Your task to perform on an android device: Search for the "Dancing Monkey Toy for an infant" baby on the Yalla toys app.
Image 0: 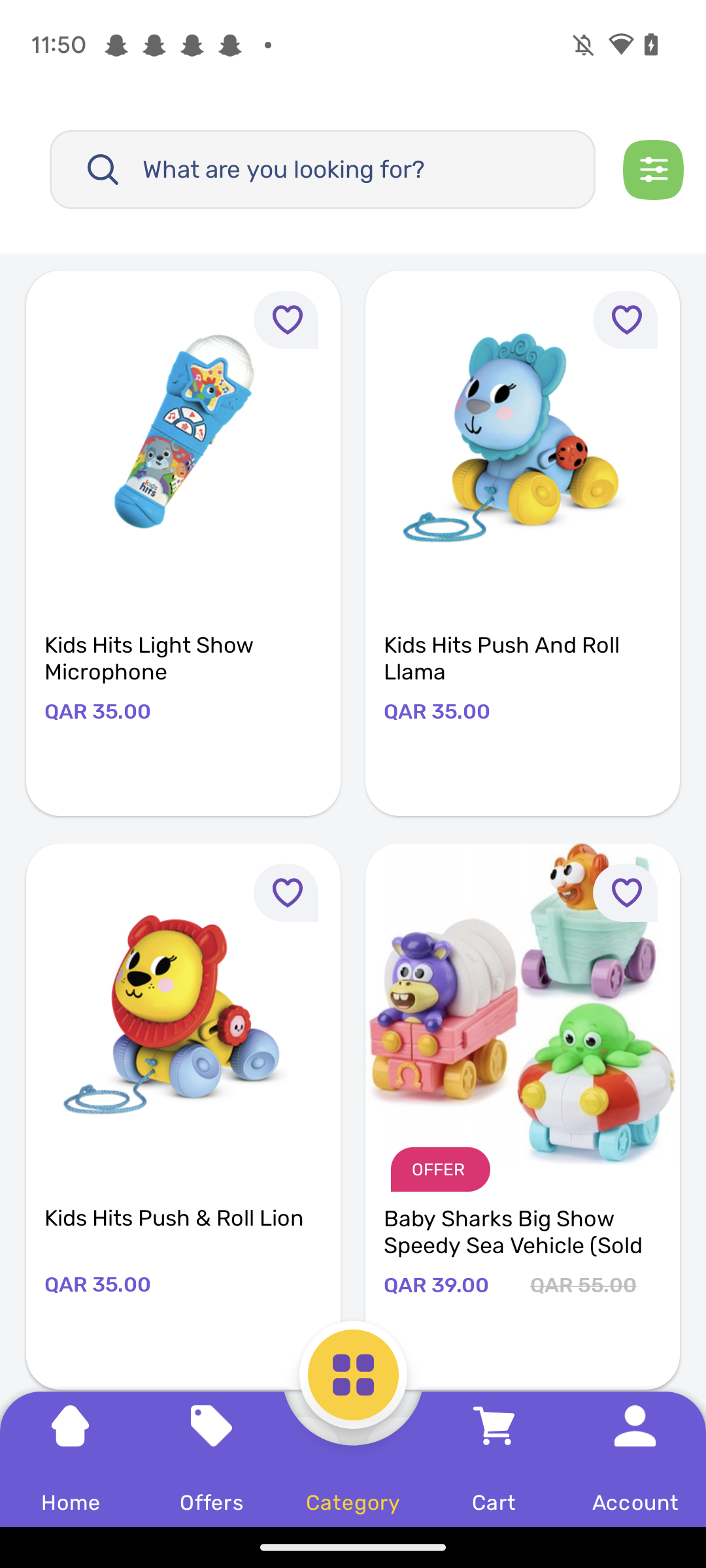
Click on the search box at the top.
Step 0: click (356, 169)
Image 1: 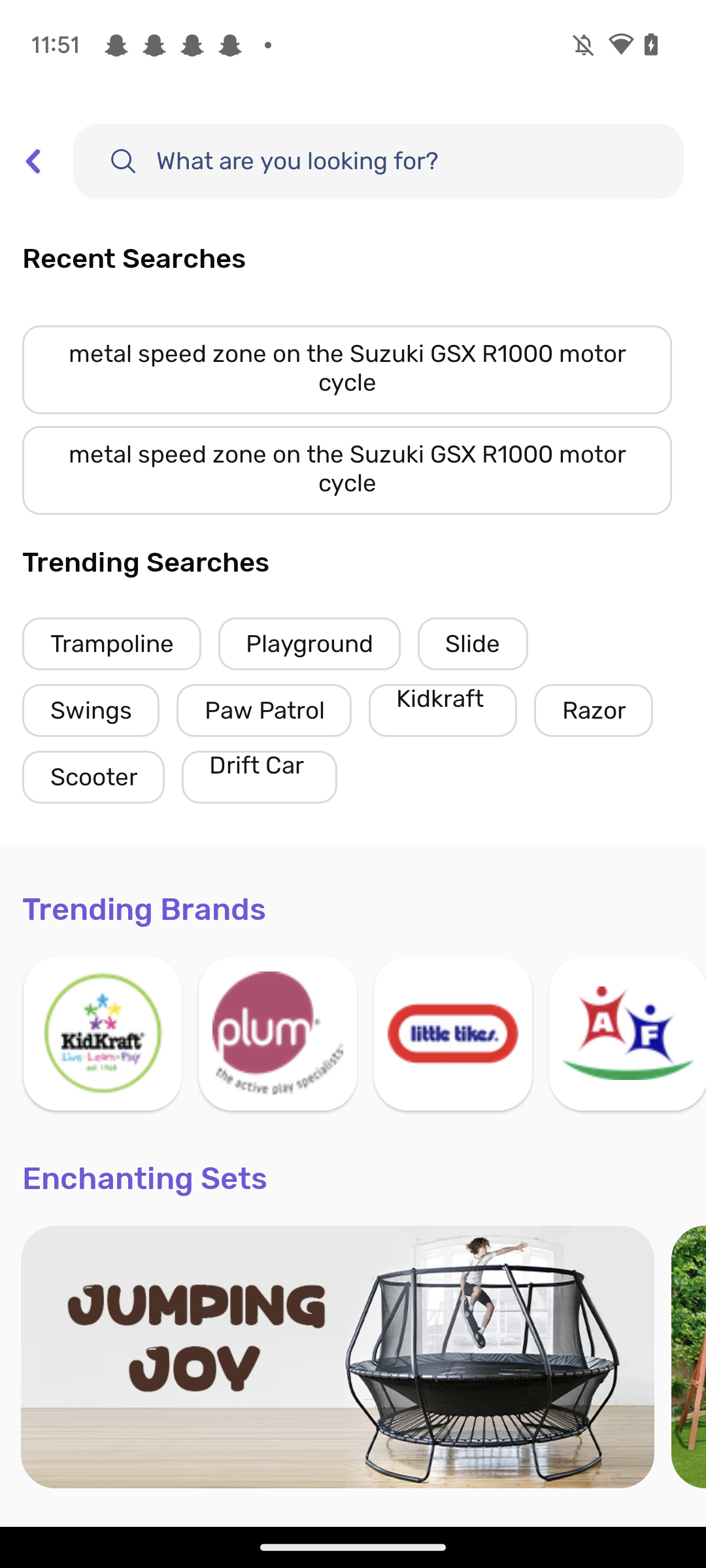
Click on the search box at the top.
Step 1: click (378, 161)
Image 2: 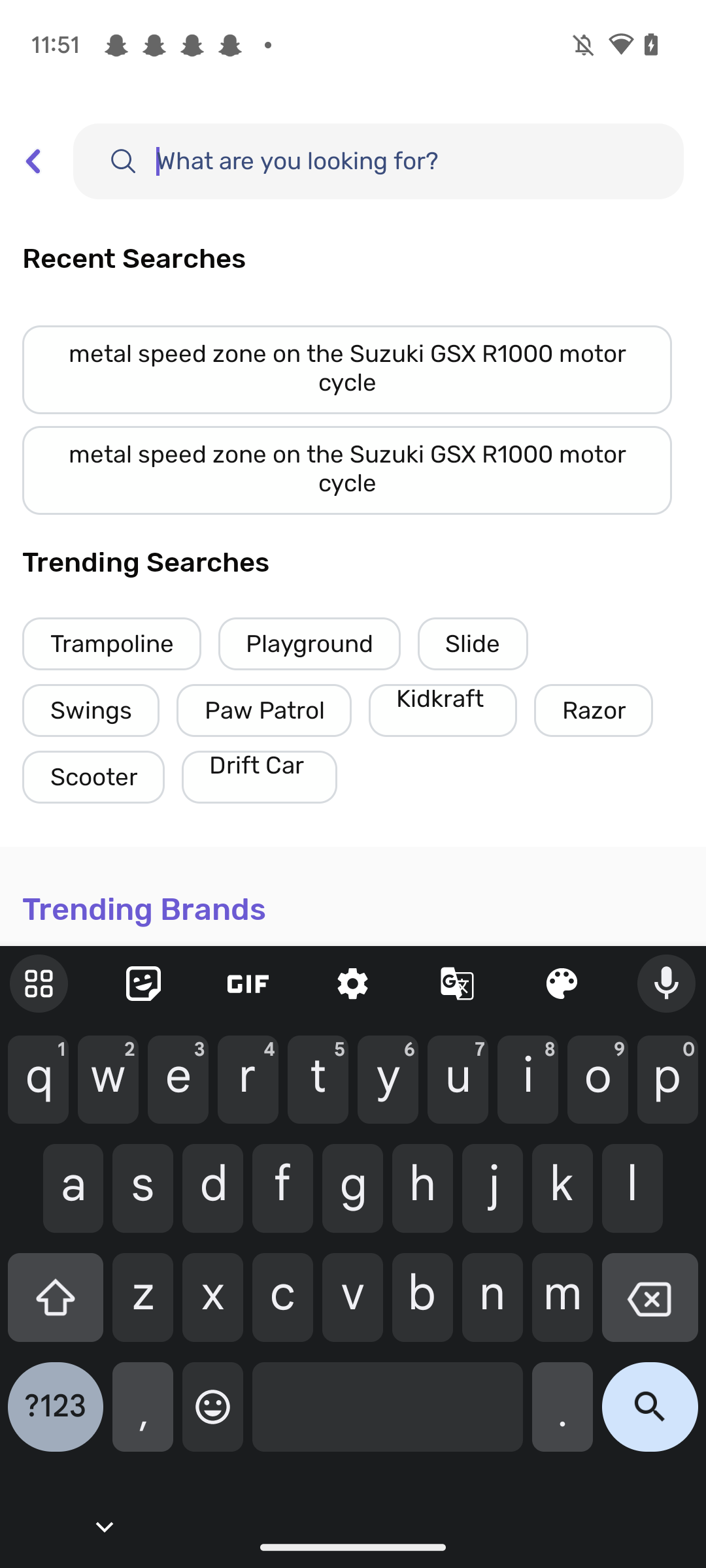
Type "Dancing Monkey Toy for an infant" in the search box.
Step 2: type "Dancing Monkey Toy for an infant"
Image 3: 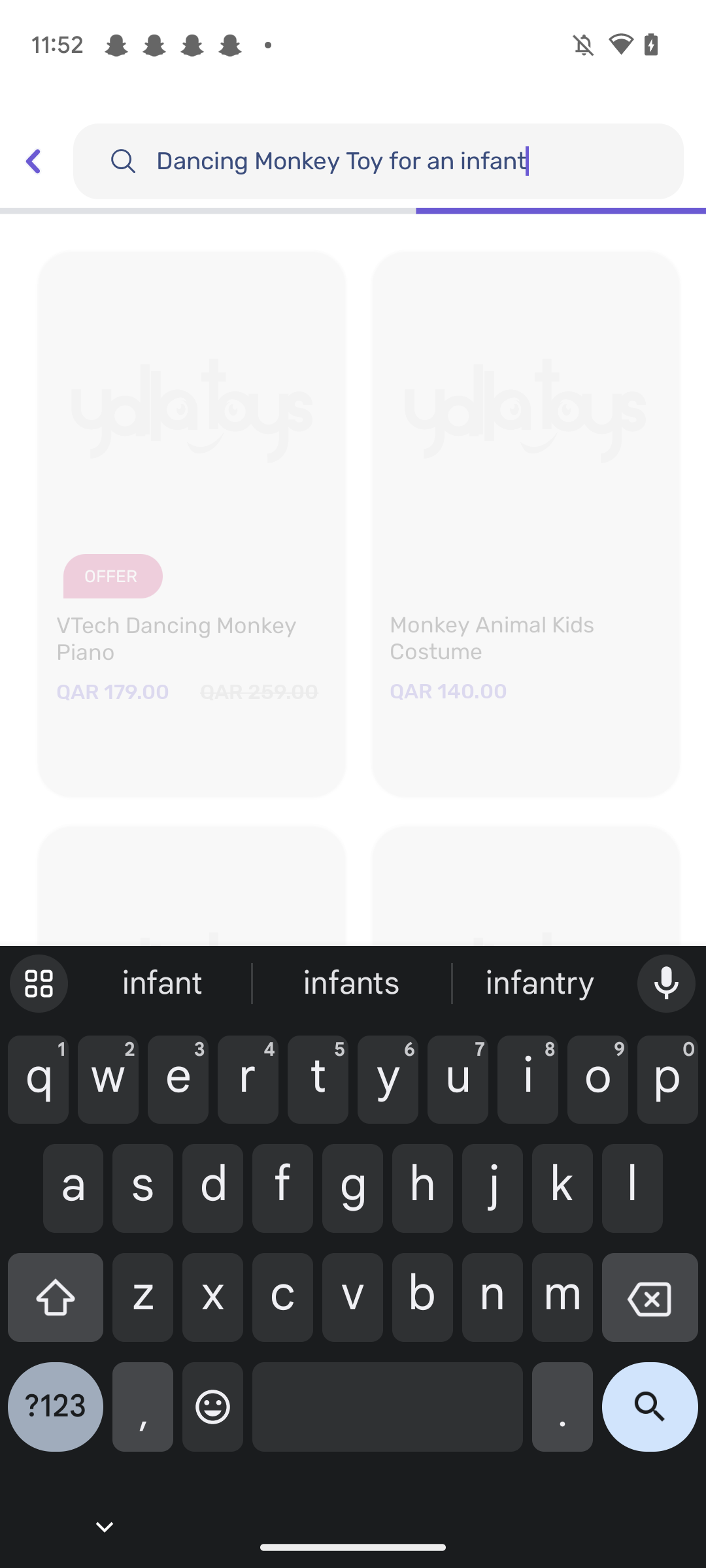
Type "Dancing Monkey Toy for an infant" in the search box.
Step 3: wait